Your task to perform on an android device: I want to look through brand-new, size L t-shirts for my office using the Puma App.
Image 0: 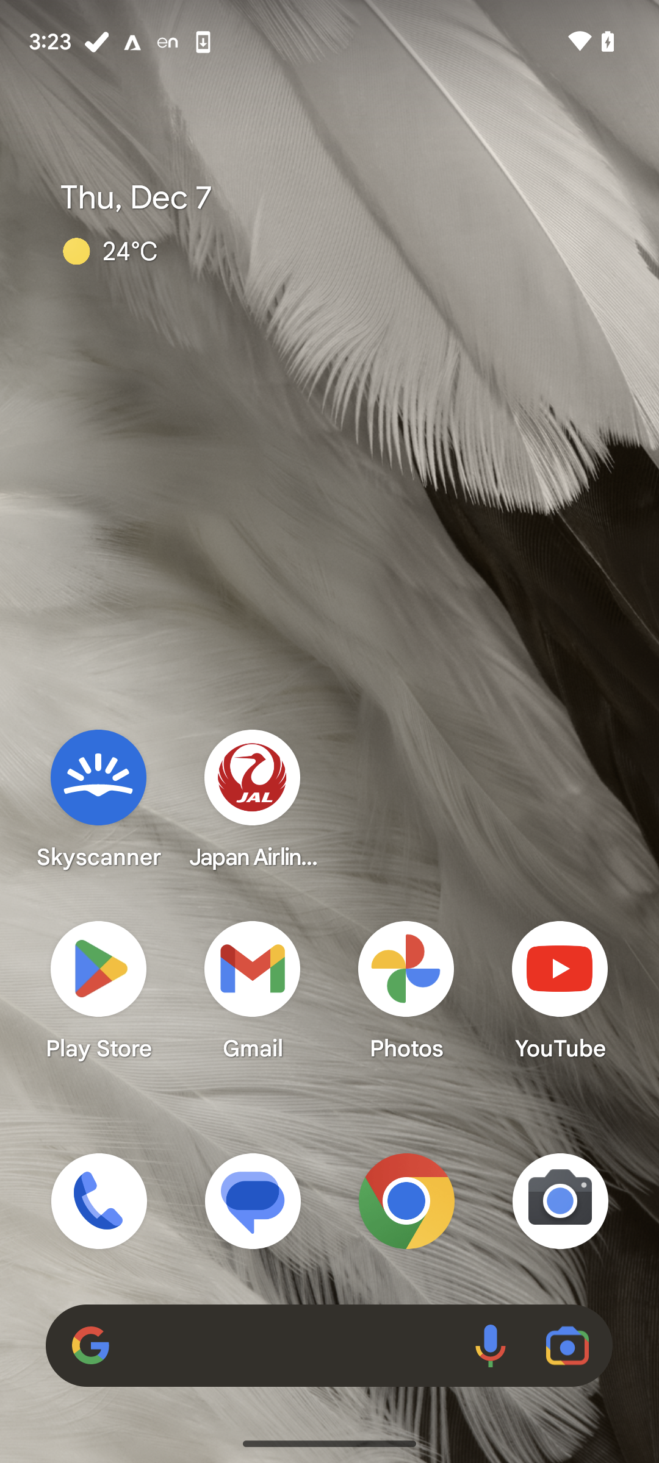
Open Puma app
Step 0: open app "PUMA"
Image 1: 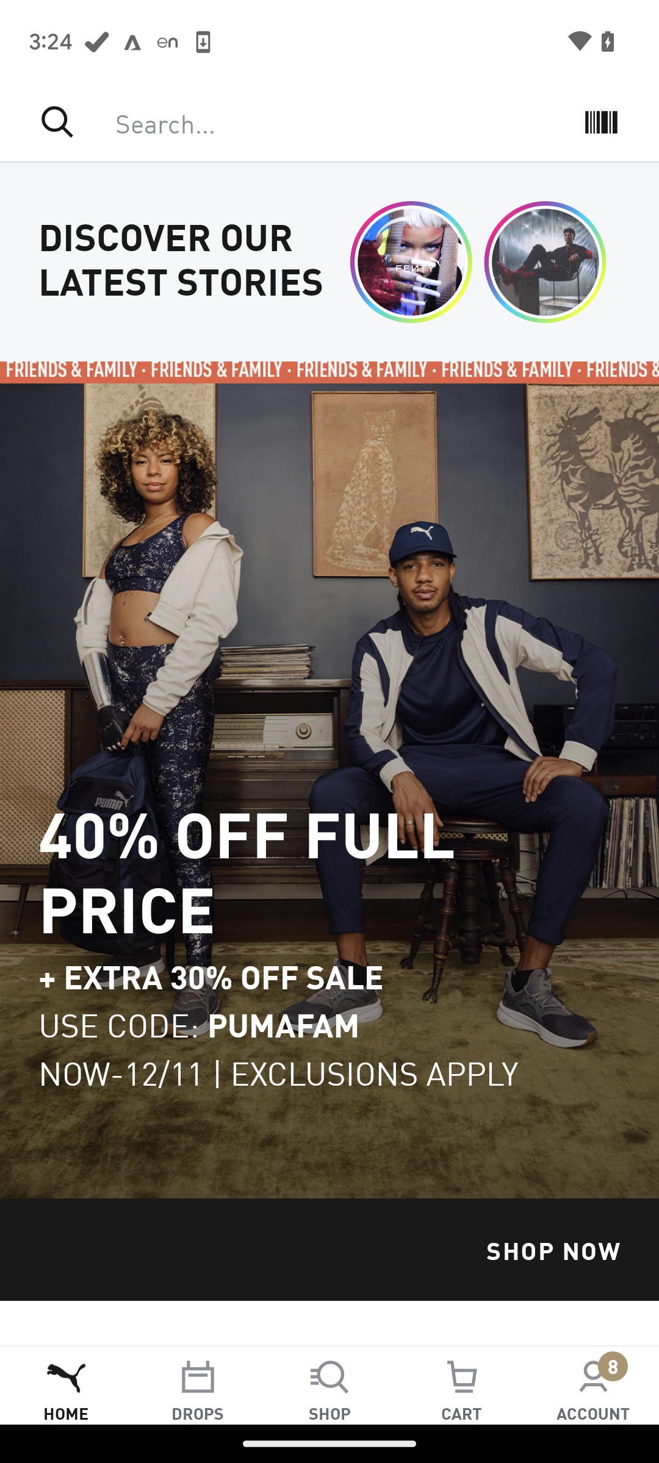
Click on the search box
Step 1: click (321, 122)
Image 2: 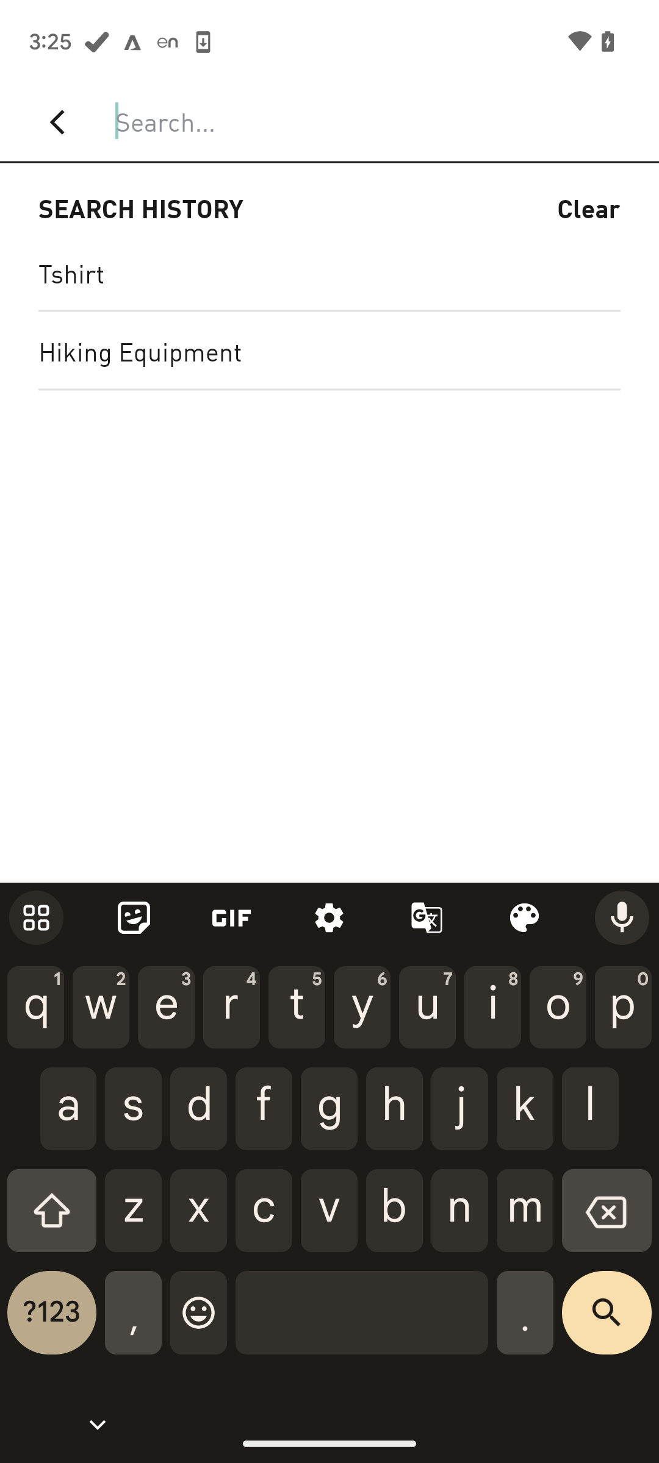
Select t-shirt
Step 2: click (71, 272)
Image 3: 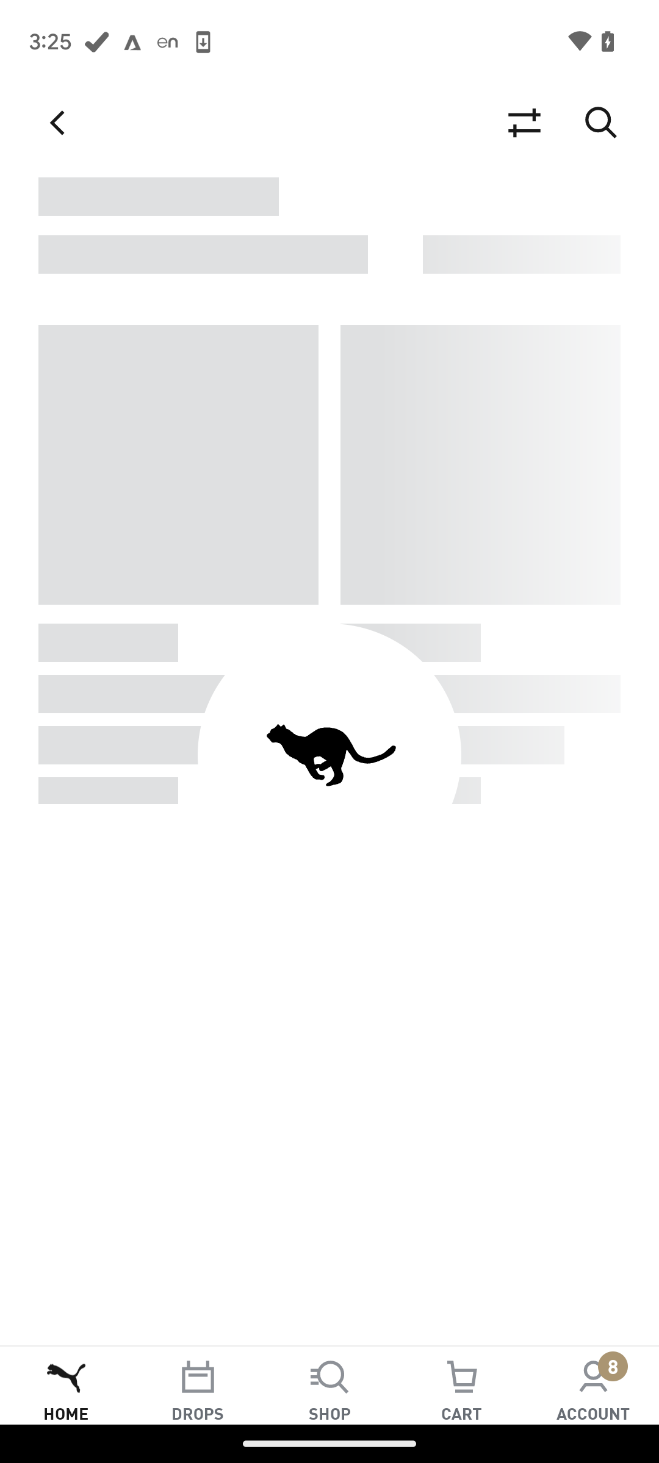
Select t-shirt
Step 3: wait
Image 4: 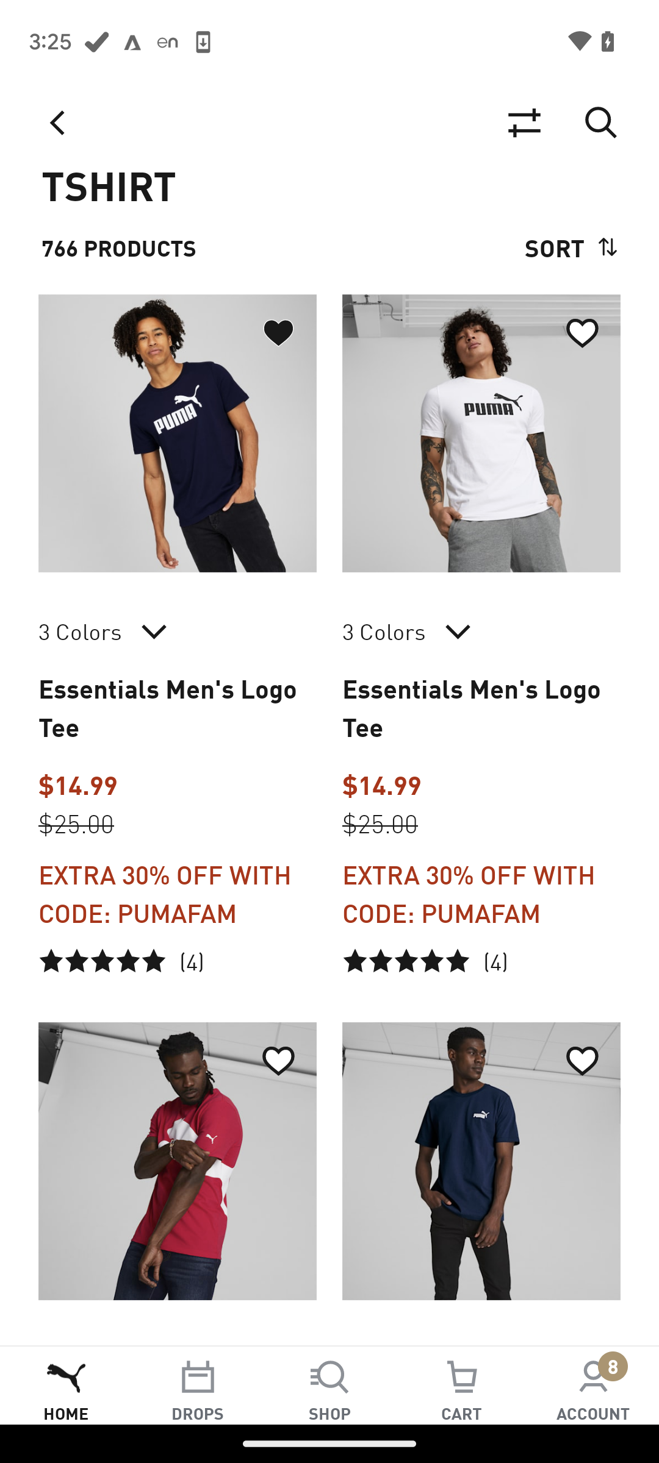
Click on toggle
Step 4: click (524, 123)
Image 6: 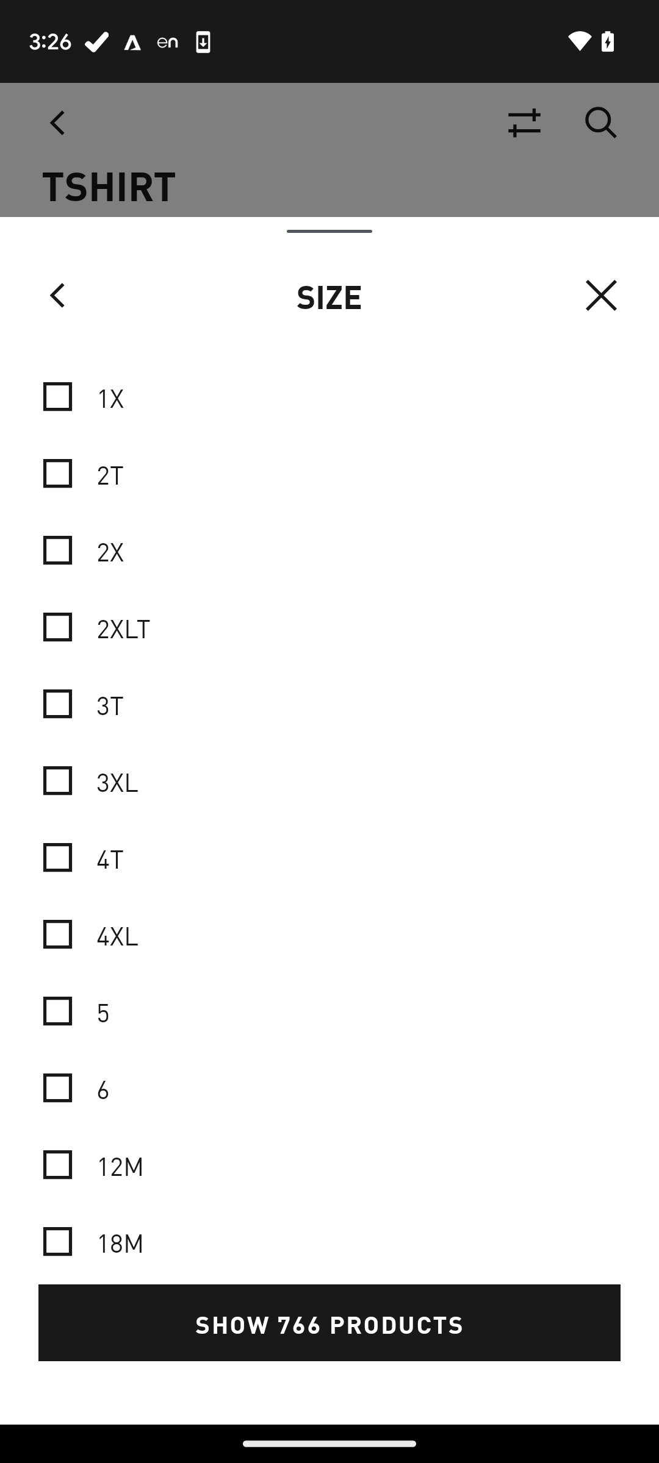
Select size L
Step 6: scroll down
Image 7: 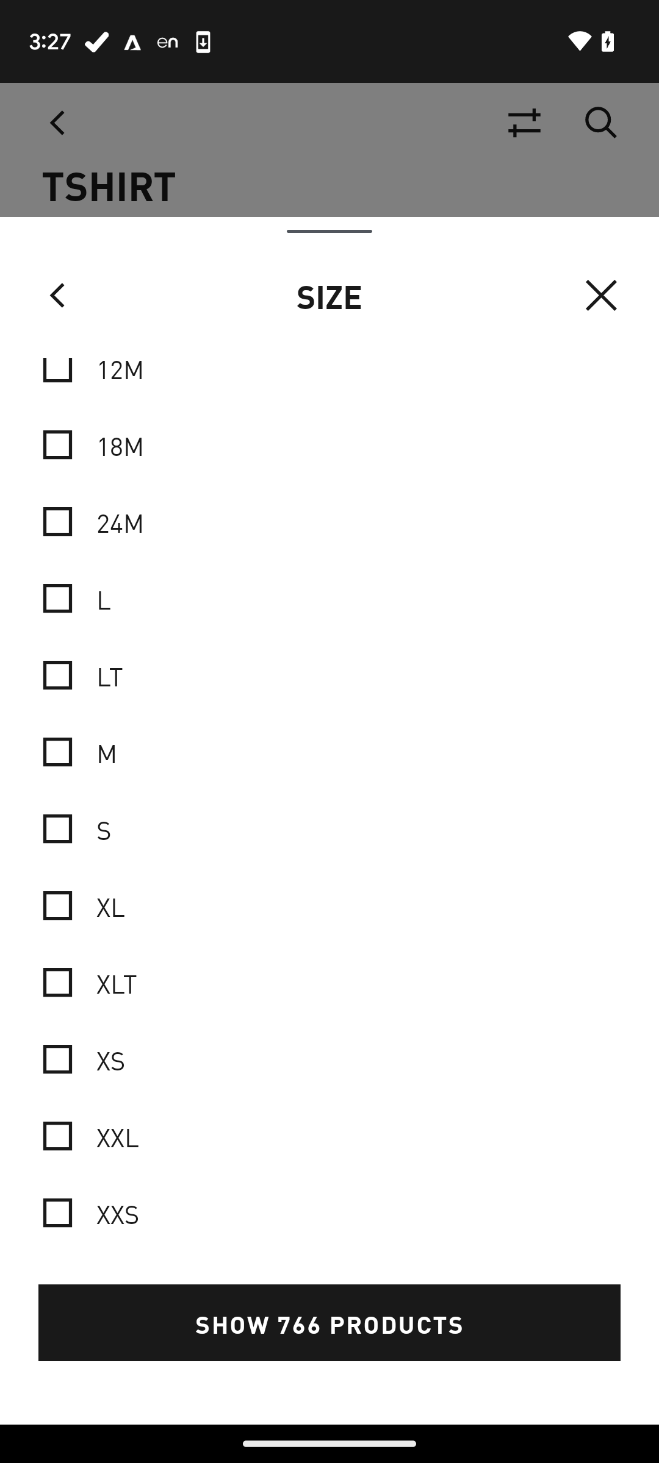
Select size L
Step 7: click (329, 753)
Image 8: 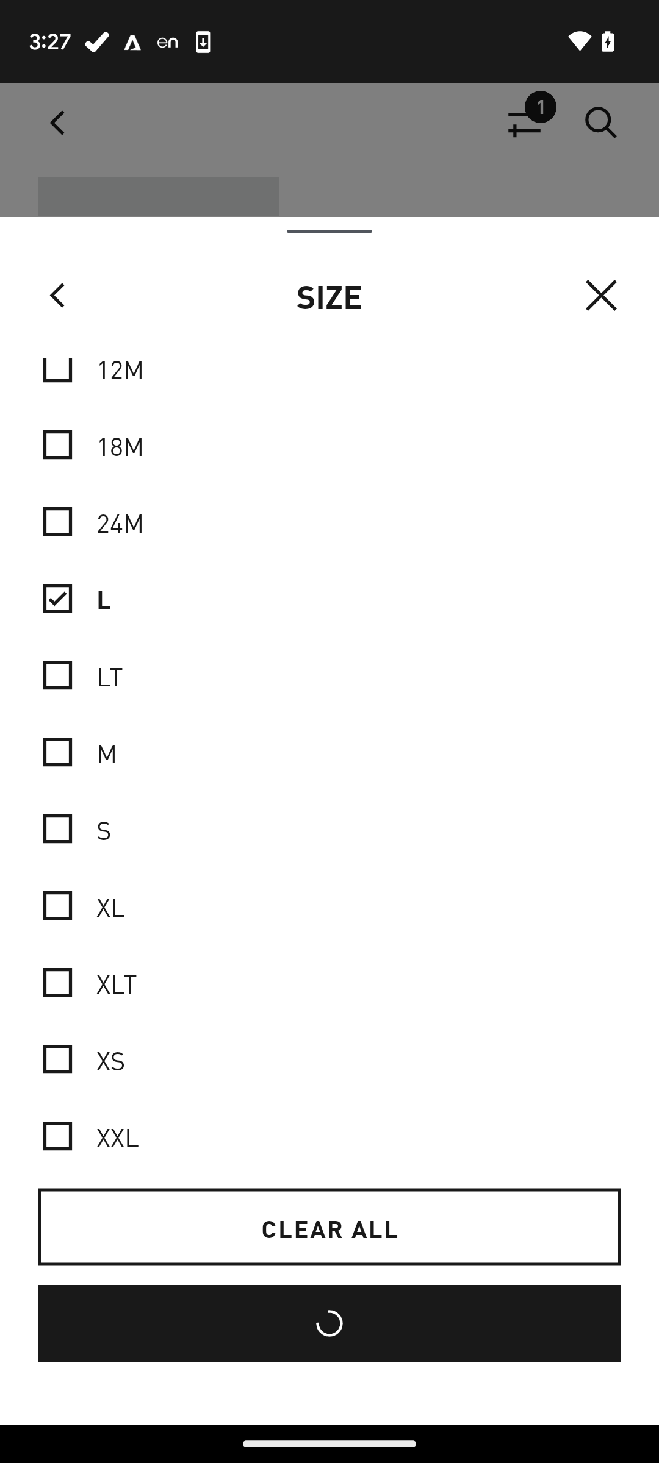
Select size L
Step 8: wait
Image 9: 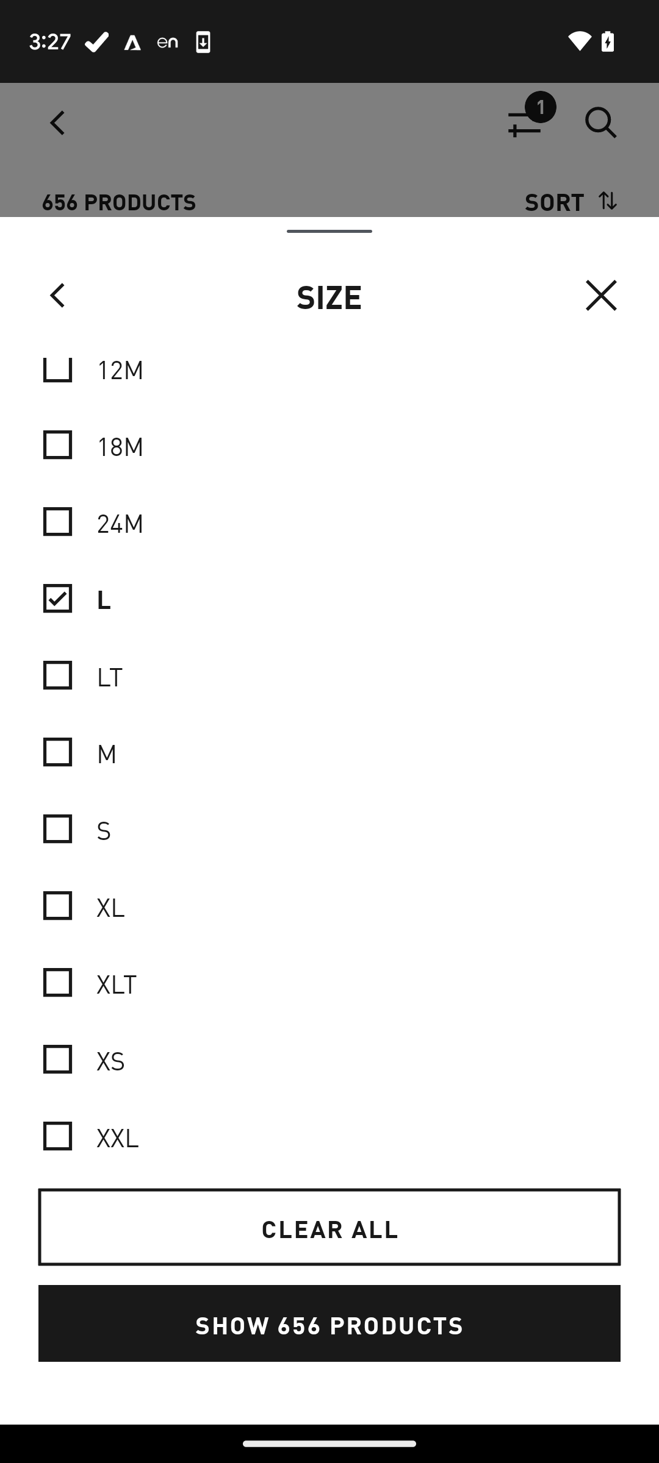
Click on show
Step 9: click (329, 1323)
Image 10: 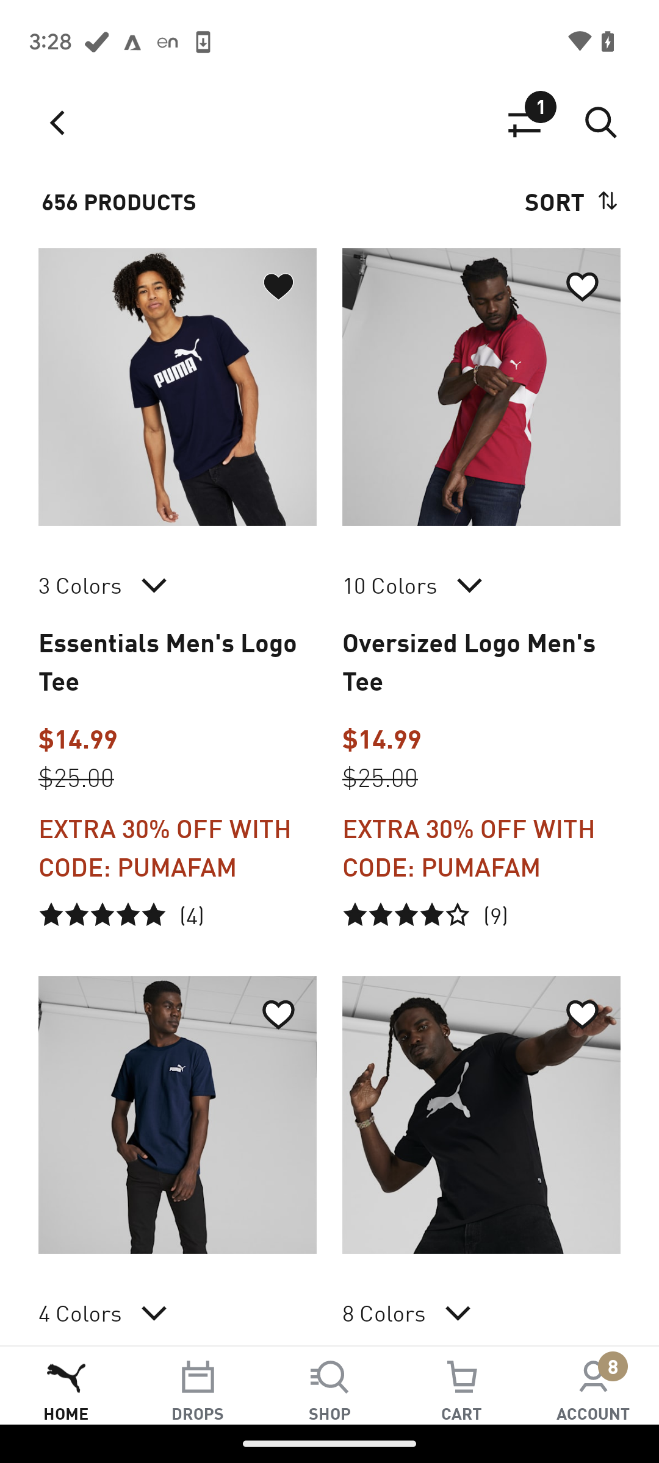
Swipe up
Step 10: scroll down